Your task to perform on an android device: Open the SoundCloud app and Open the list of music from Hip-hop & Rap Genres .
Image 0: 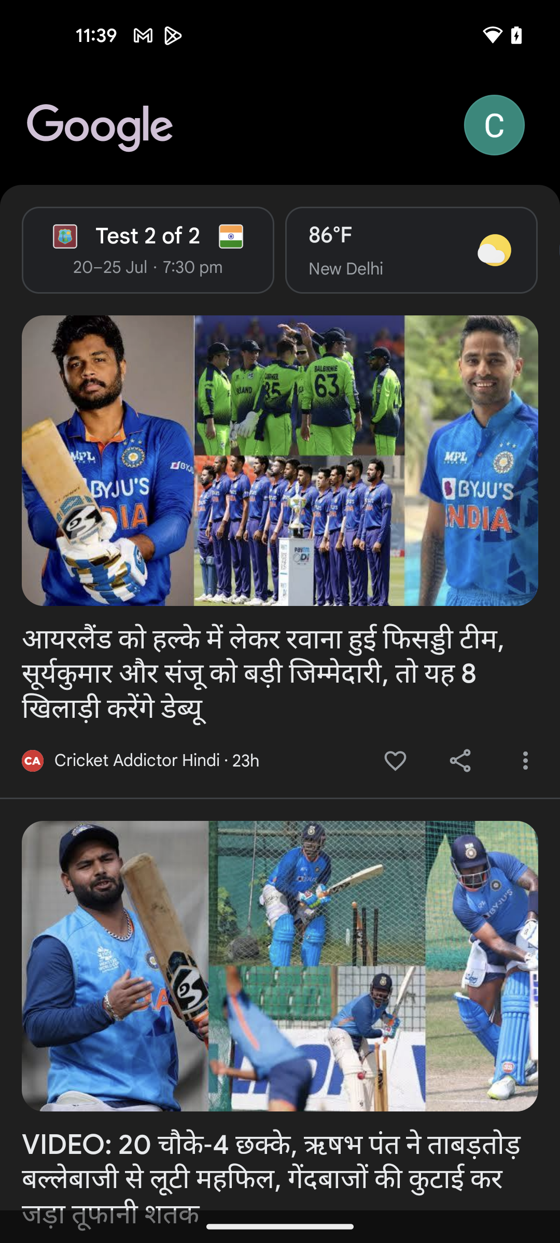
Open the SoundCloud app
Step 0: open app "SoundCloud"
Image 1: 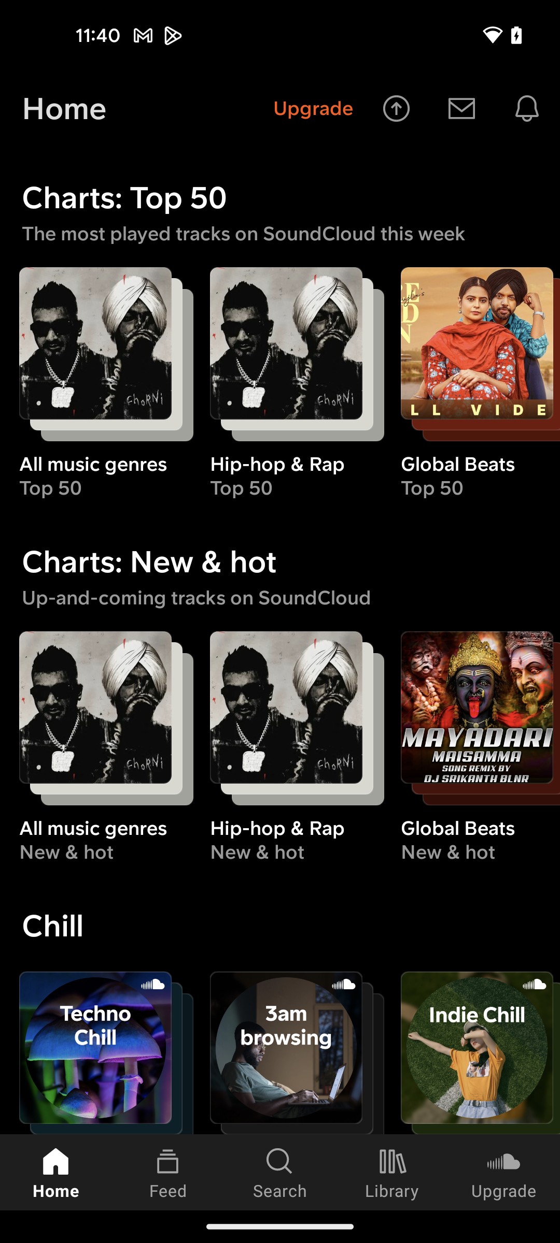
Select Hip-hop & rap genre
Step 1: click (286, 343)